Your task to perform on an android device: I will depart from "Durham College in Oshawa Go" at 8:13 AM, so view the details  of the train such as departure and arrival timing, number of stops, etc. on the Rome2Rio app.
Image 0: 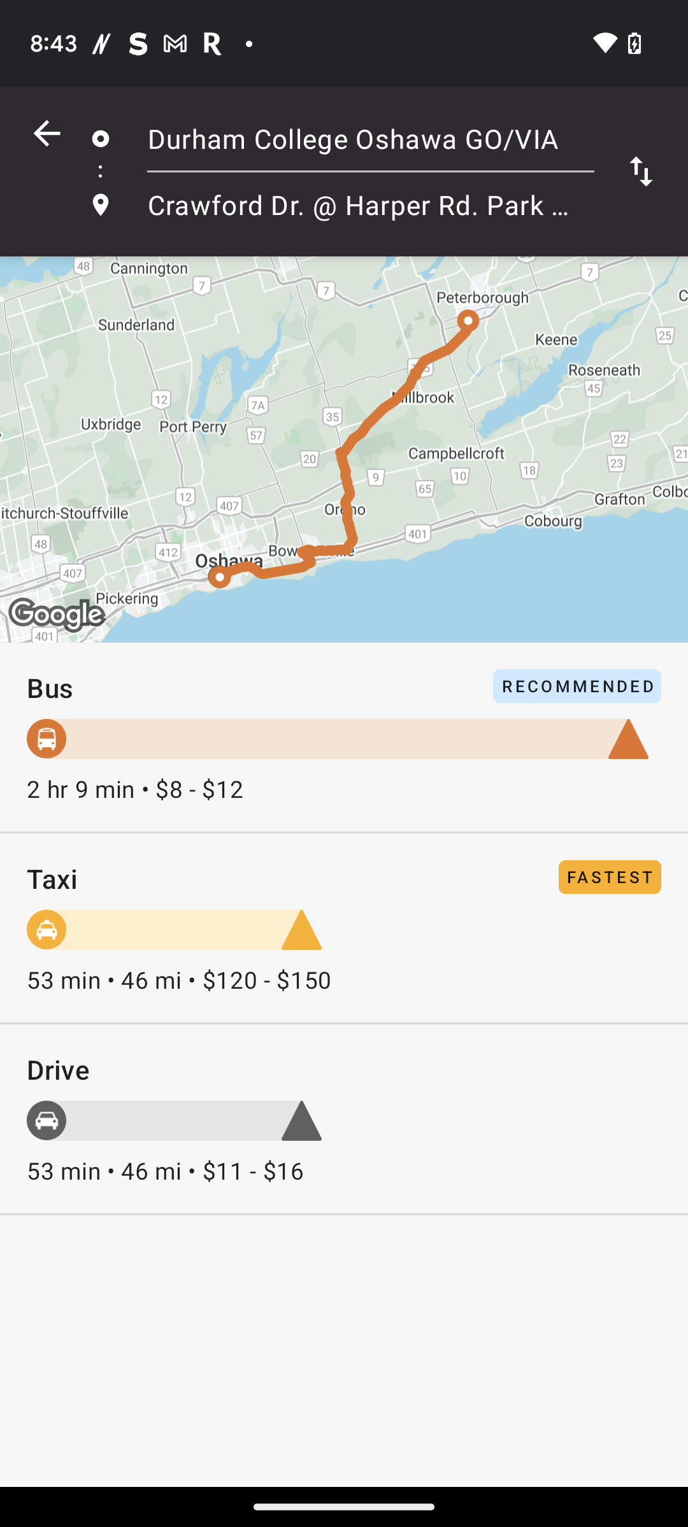
click on the bus icon.
Step 0: click (47, 729)
Image 1: 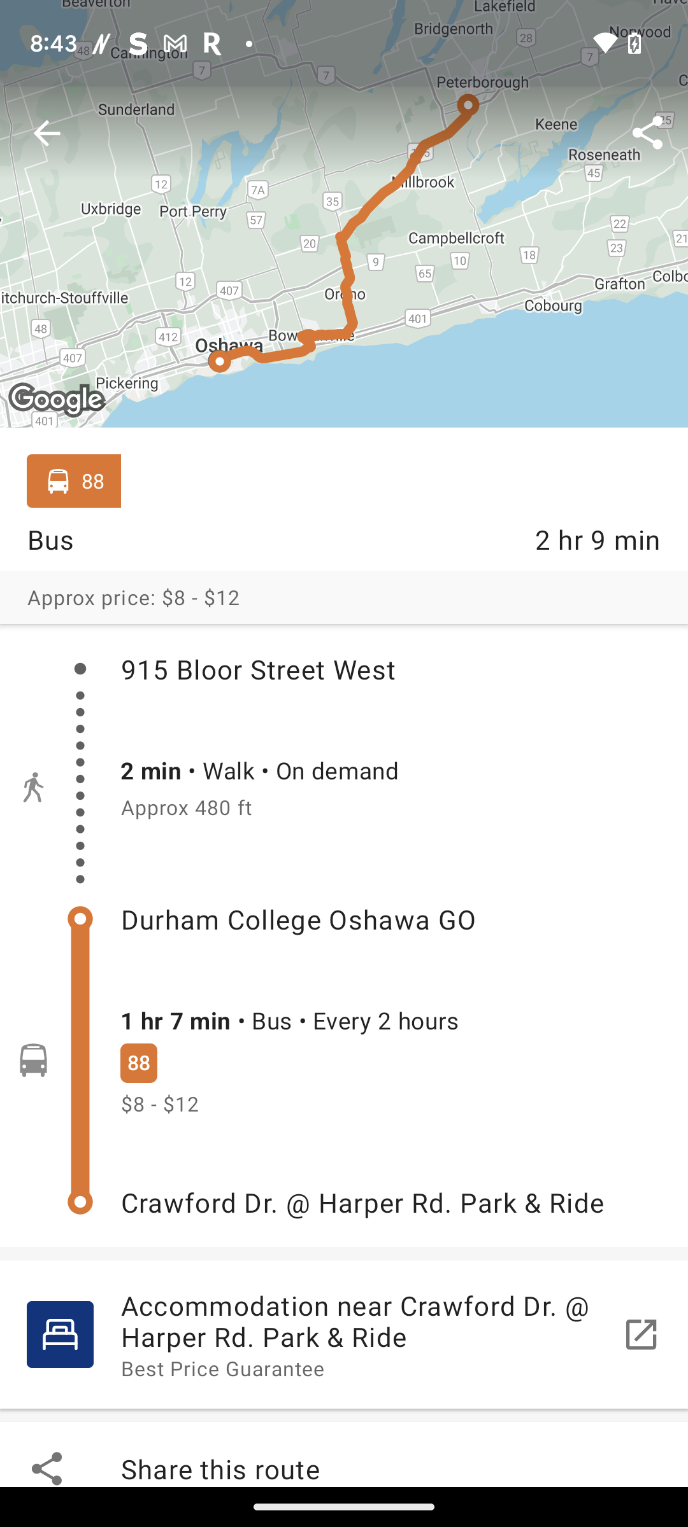
Click on the bus icon.
Step 1: click (27, 1063)
Image 2: 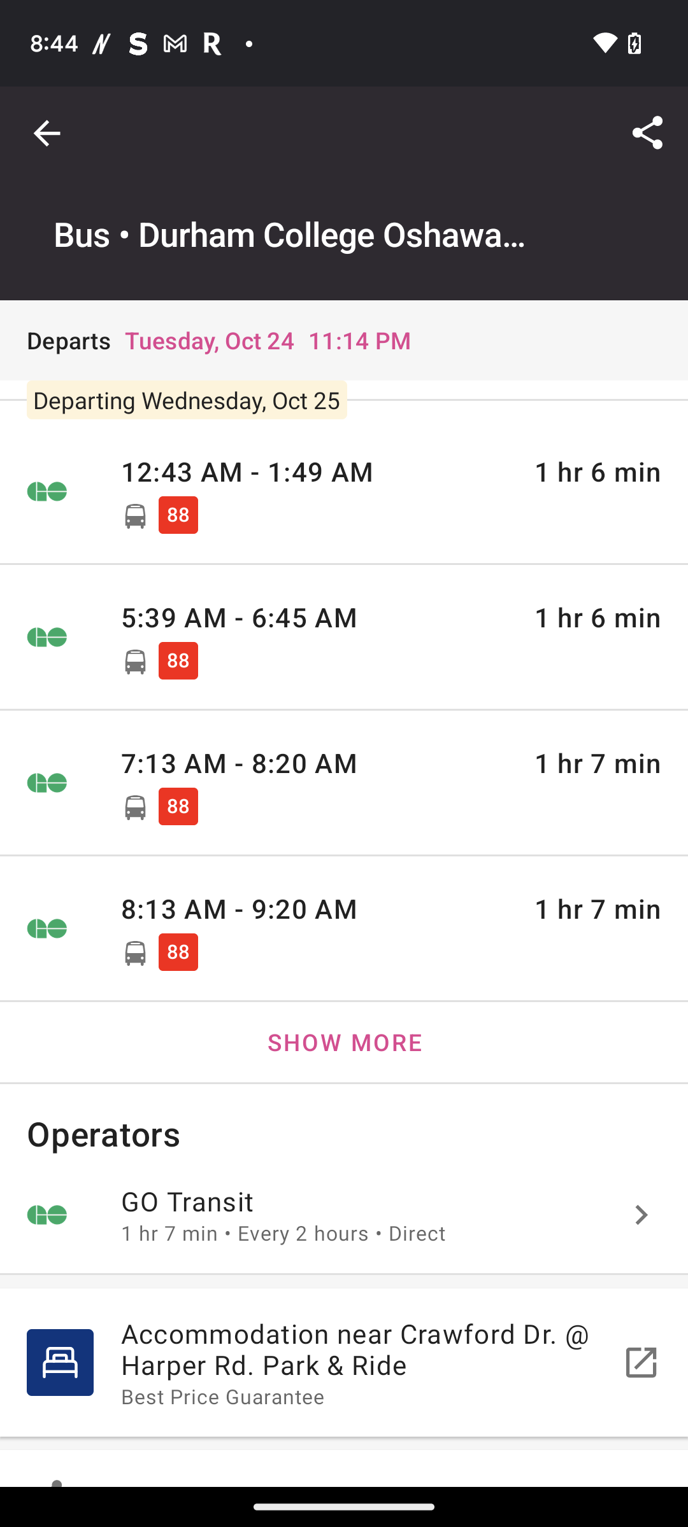
Click on the tab where the bus starting at 8:13 AM.
Step 2: click (313, 908)
Image 3: 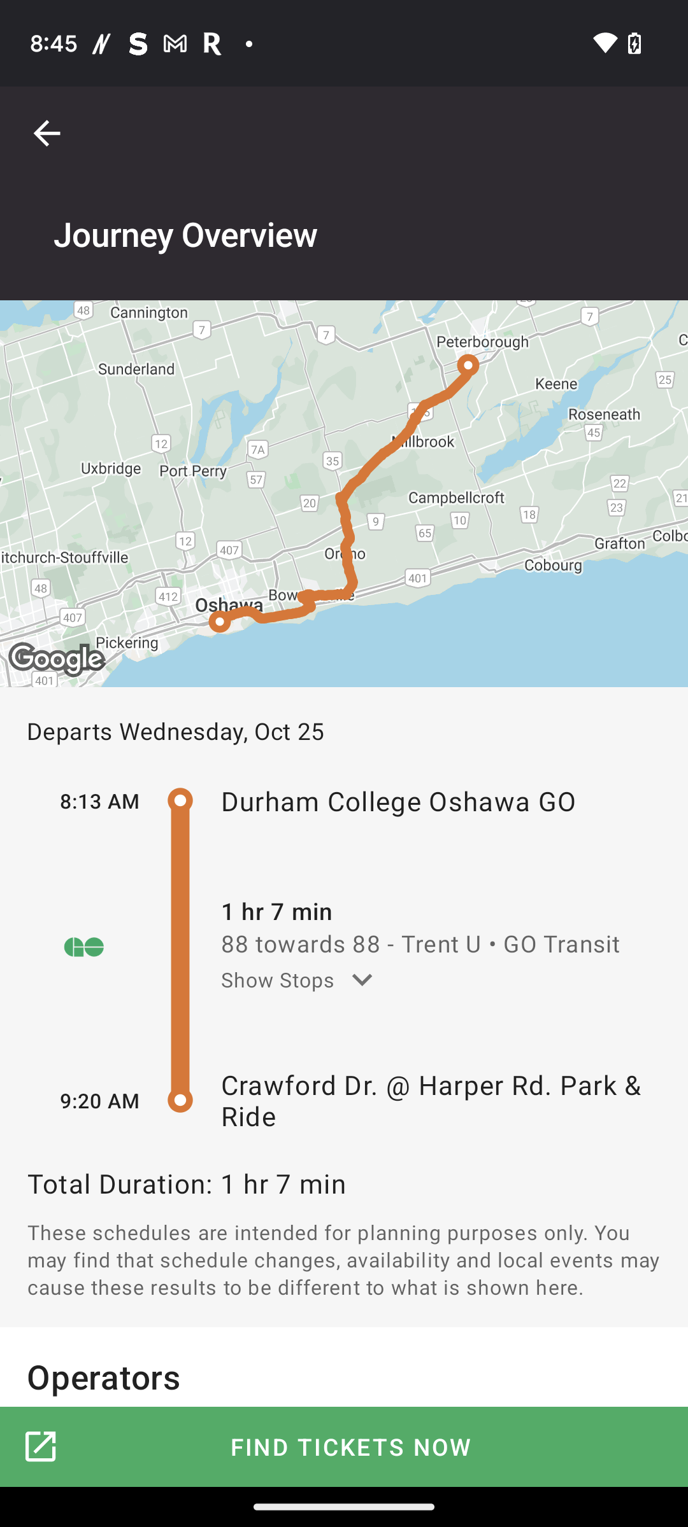
Click on the "Downside arrow".
Step 3: click (301, 979)
Image 4: 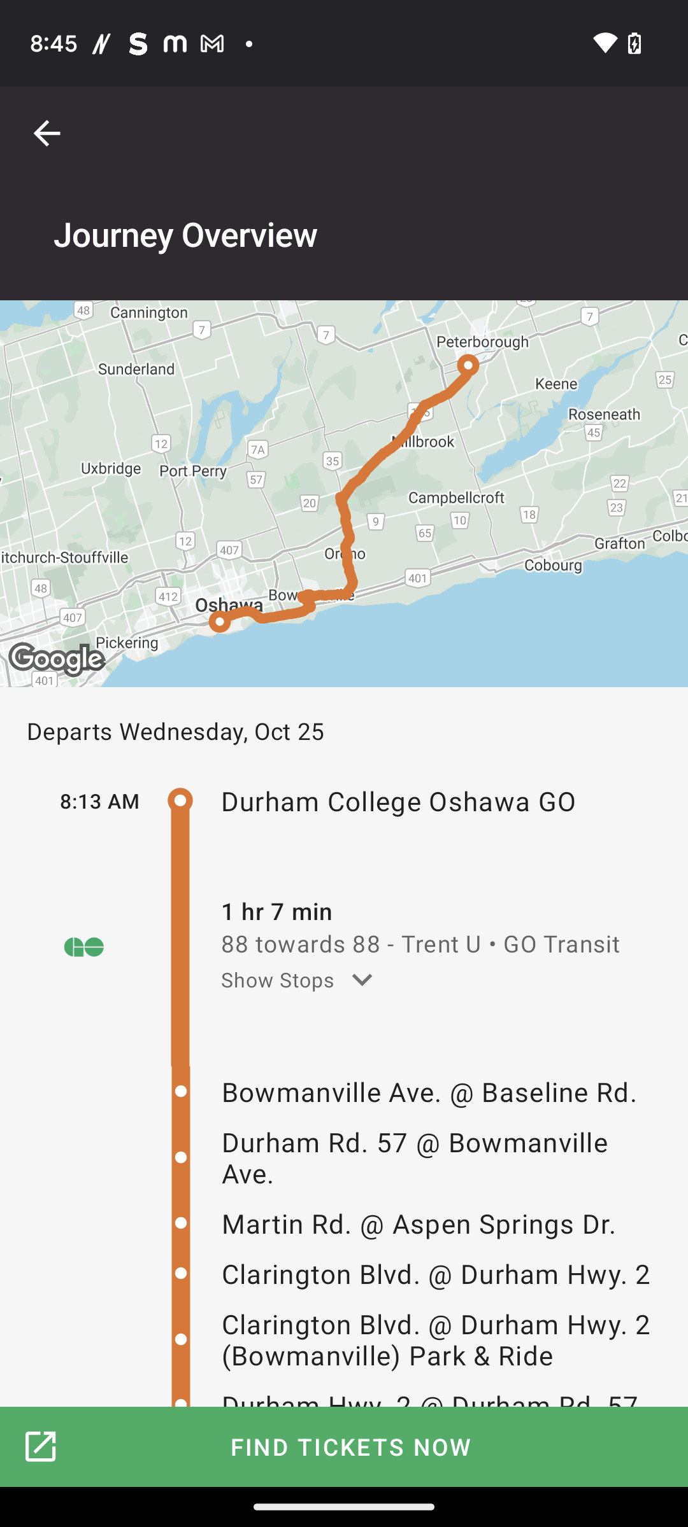
Scroll Up
Step 4: scroll down